Your task to perform on an android device: Checkout all of the suggested products and compare their prices.
Image 0: 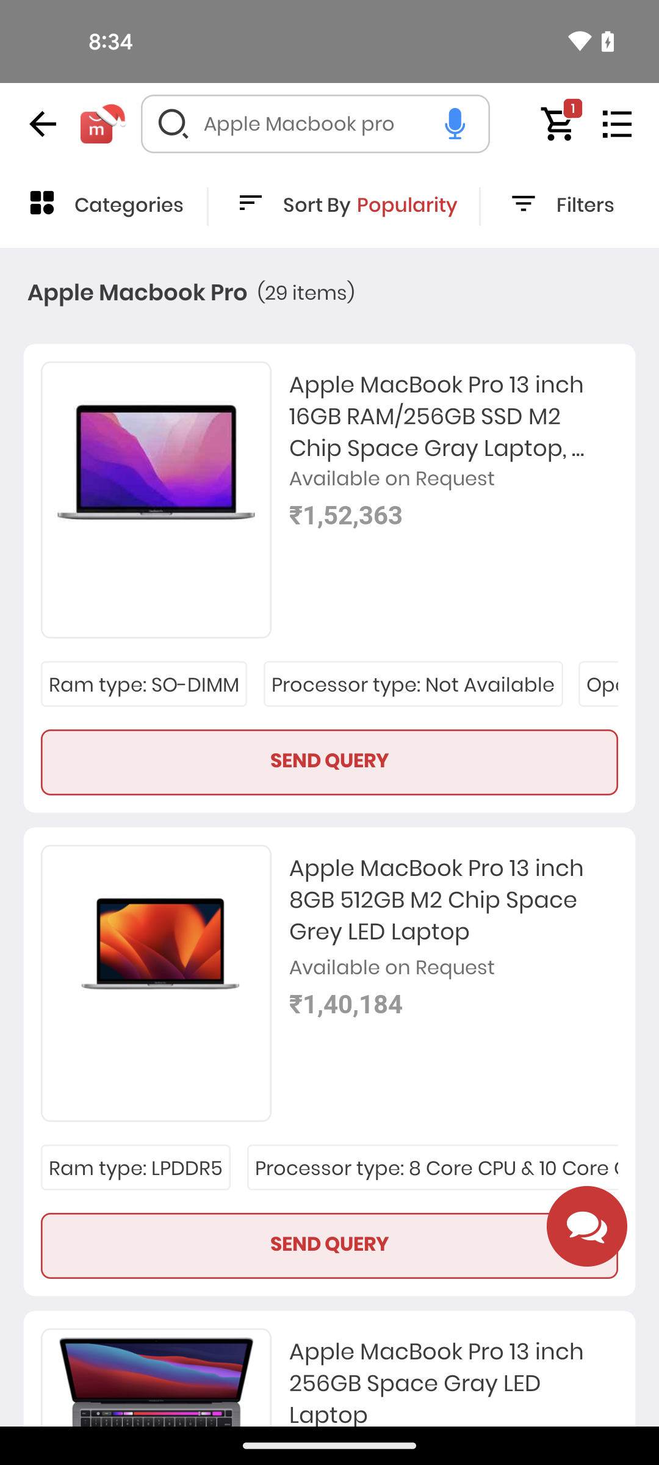
scroll down to see suggested products pricing
Step 0: scroll down